Your task to perform on an android device: Go to the Reminders app and create a reminder of the deadline
Image 0: 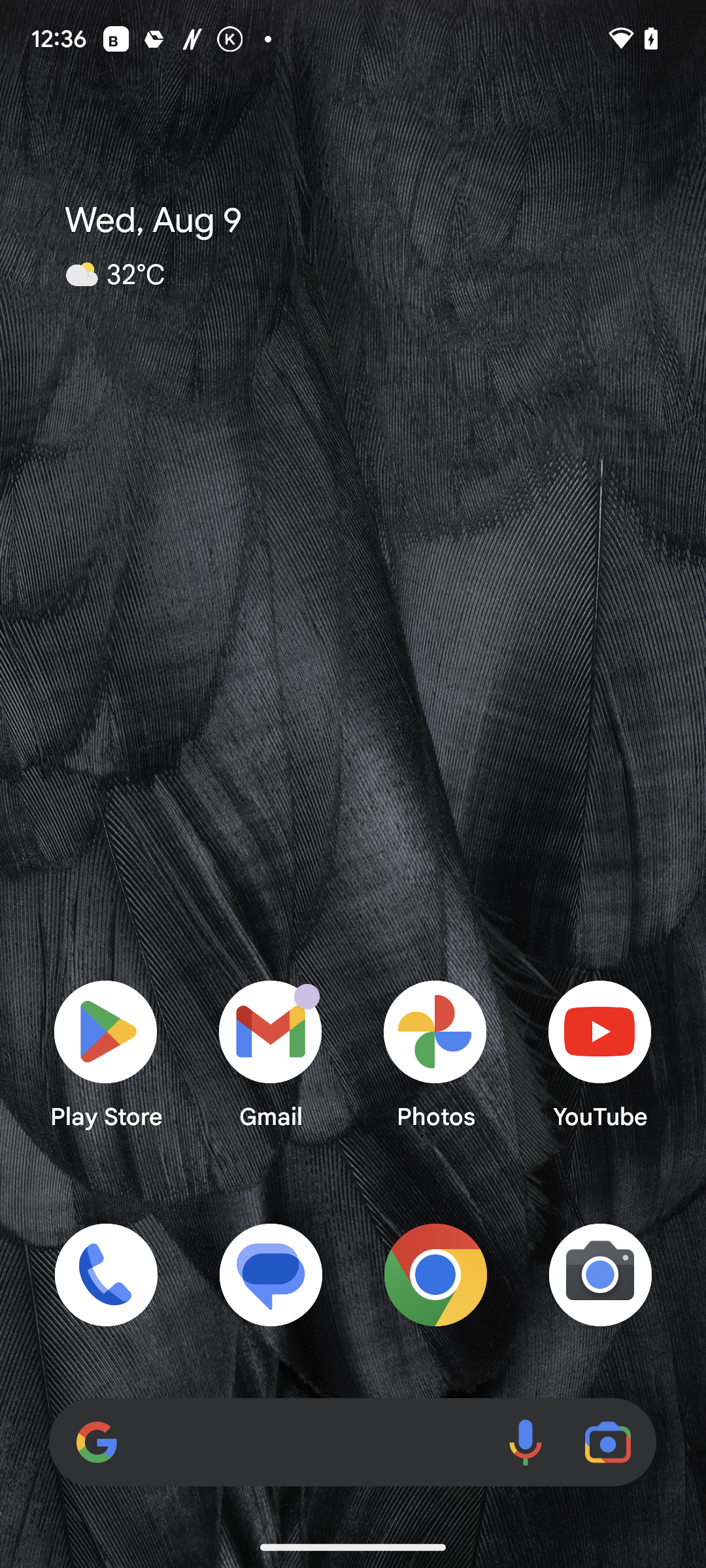
Open the Reminders app
Step 0: open app "Reminders"
Image 1: 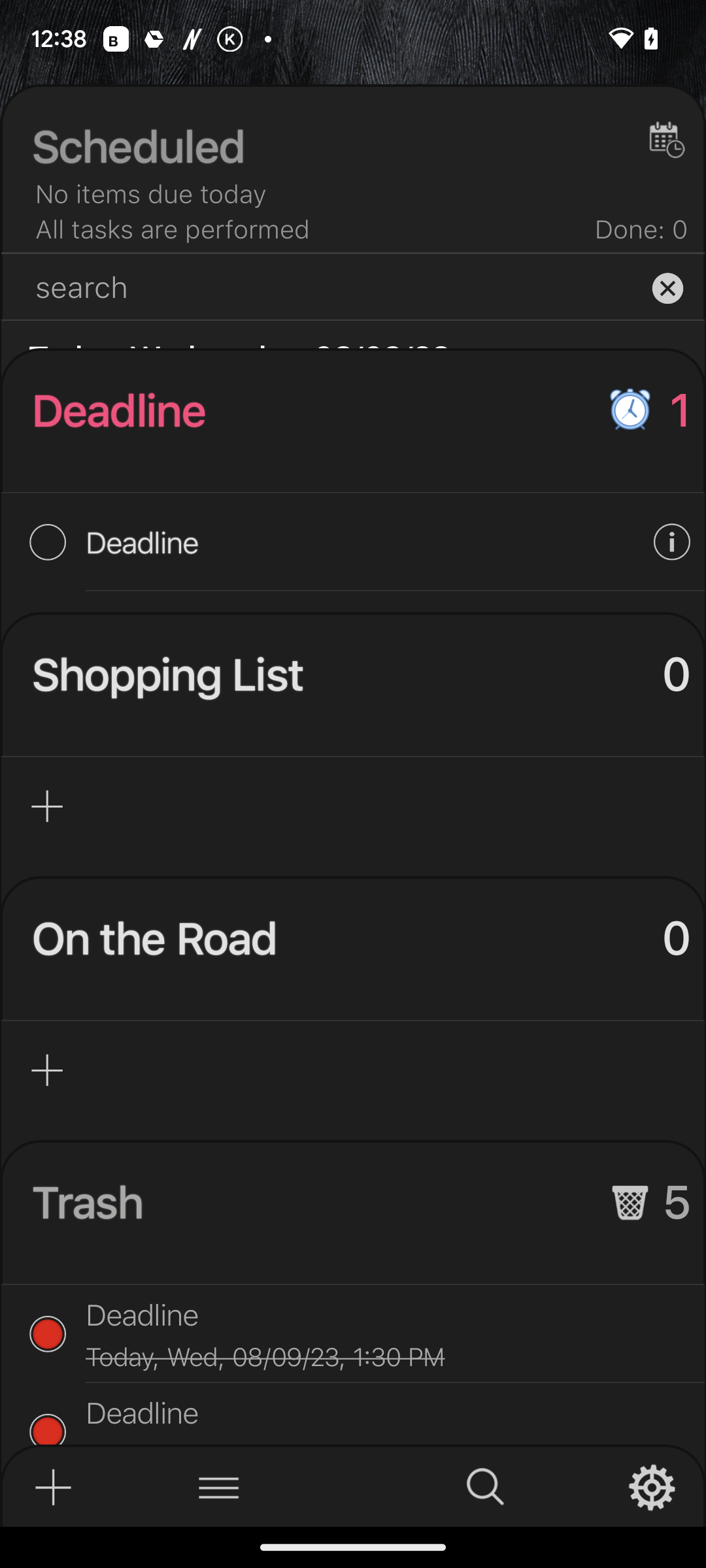
Click on Scheduled at the top of the screen
Step 1: click (337, 144)
Image 2: 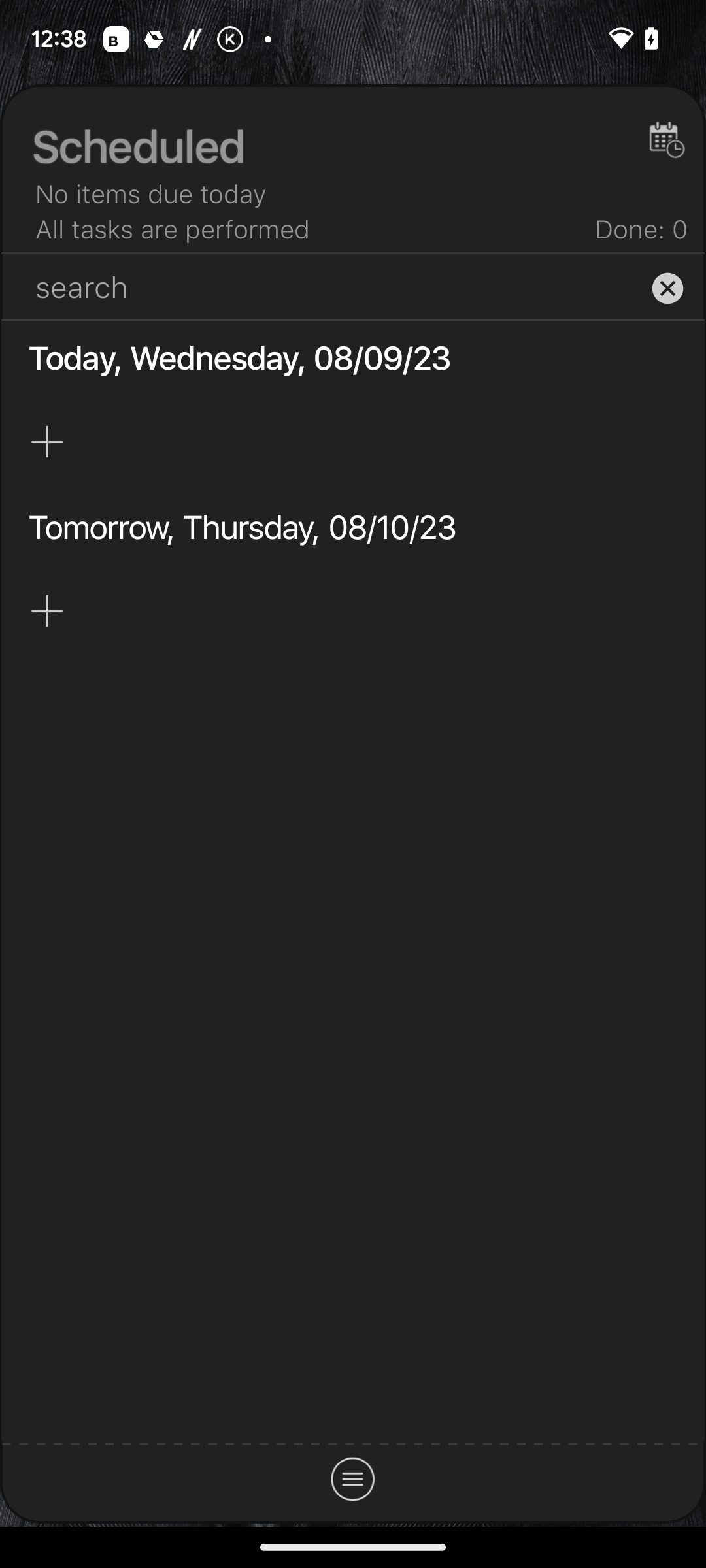
Click on second plus icon at the left of the screen
Step 2: click (45, 611)
Image 3: 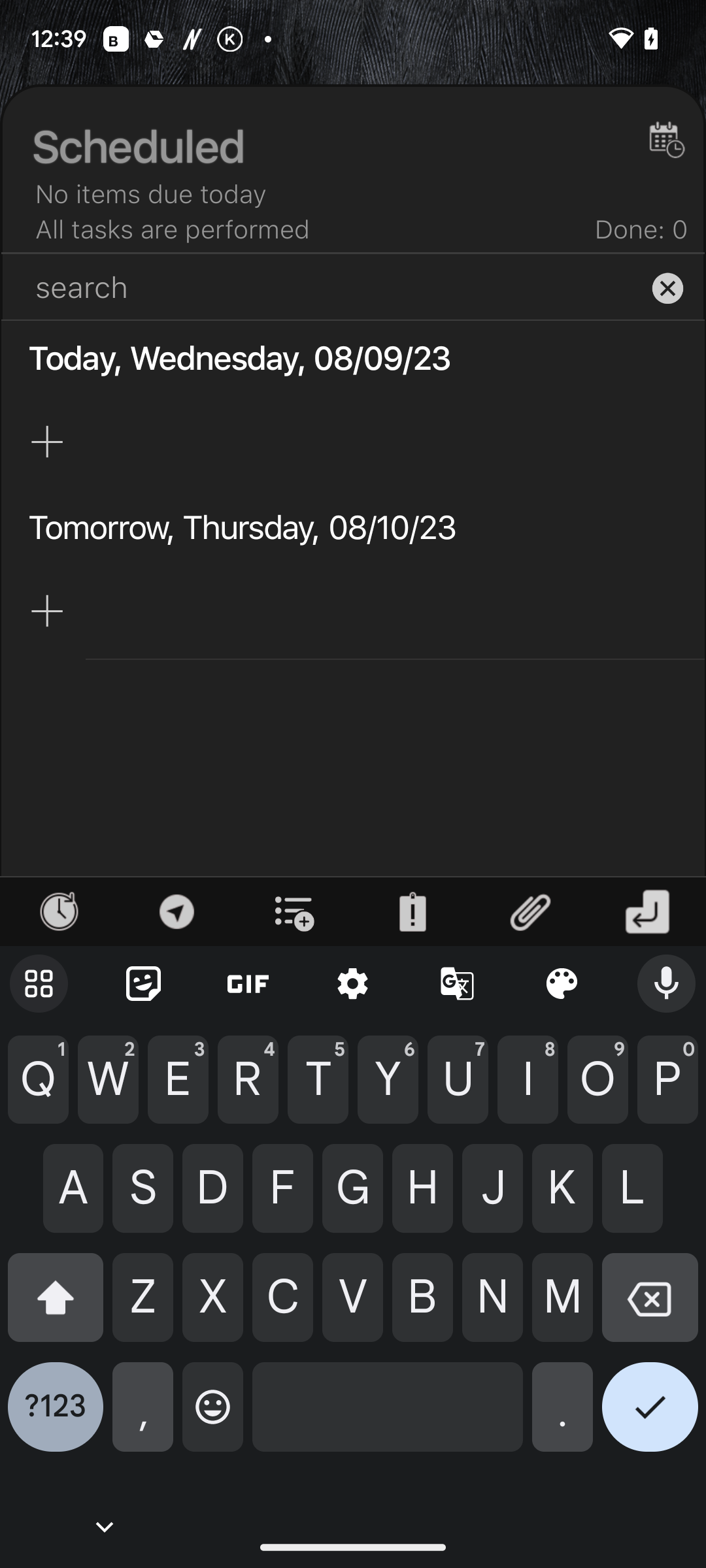
Type deadline 
Step 3: type "Deadline"
Image 4: 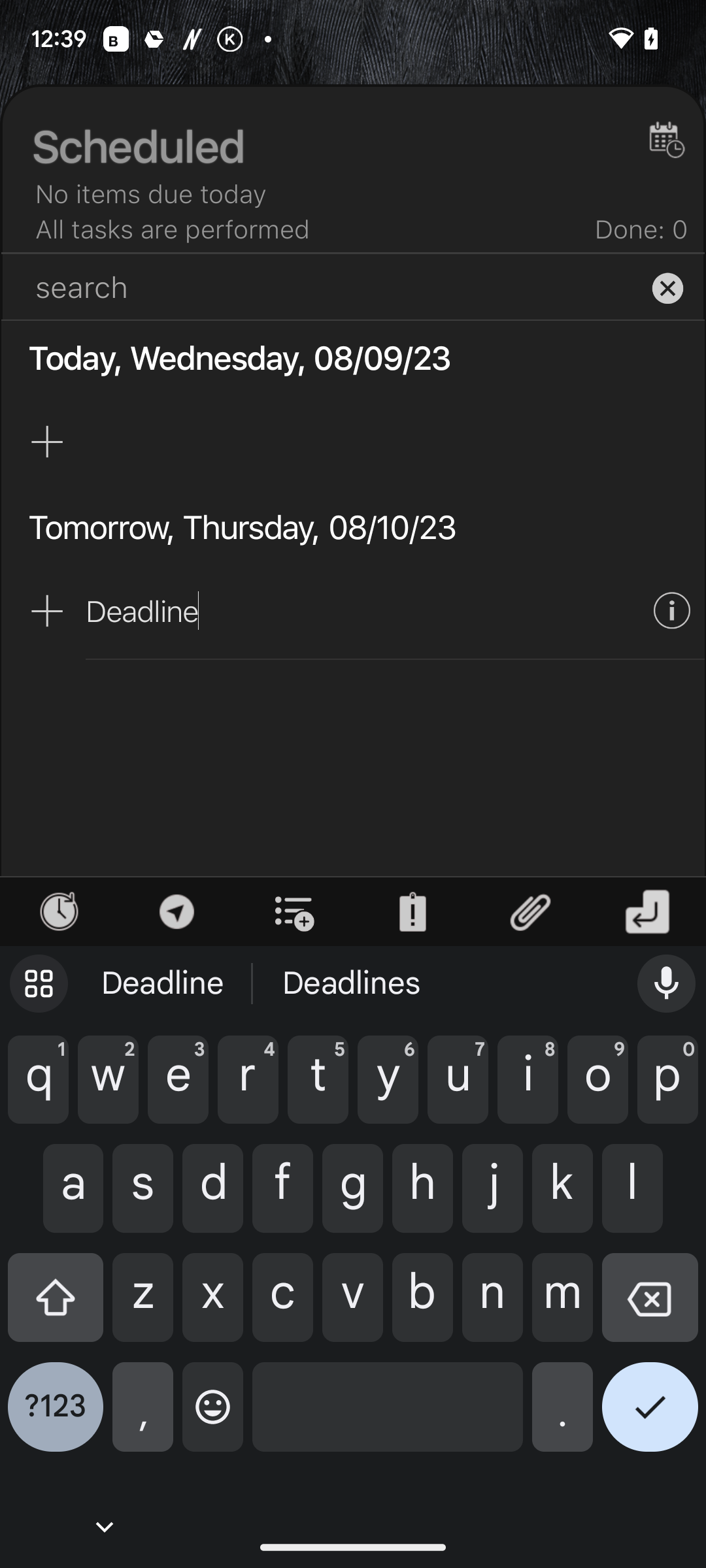
Click on the tick icon at the bottom right corner of the screen
Step 4: click (650, 1417)